Your task to perform on an android device: Open the BigOven app and Save the pizza recipe to favorites recipes
Image 0: 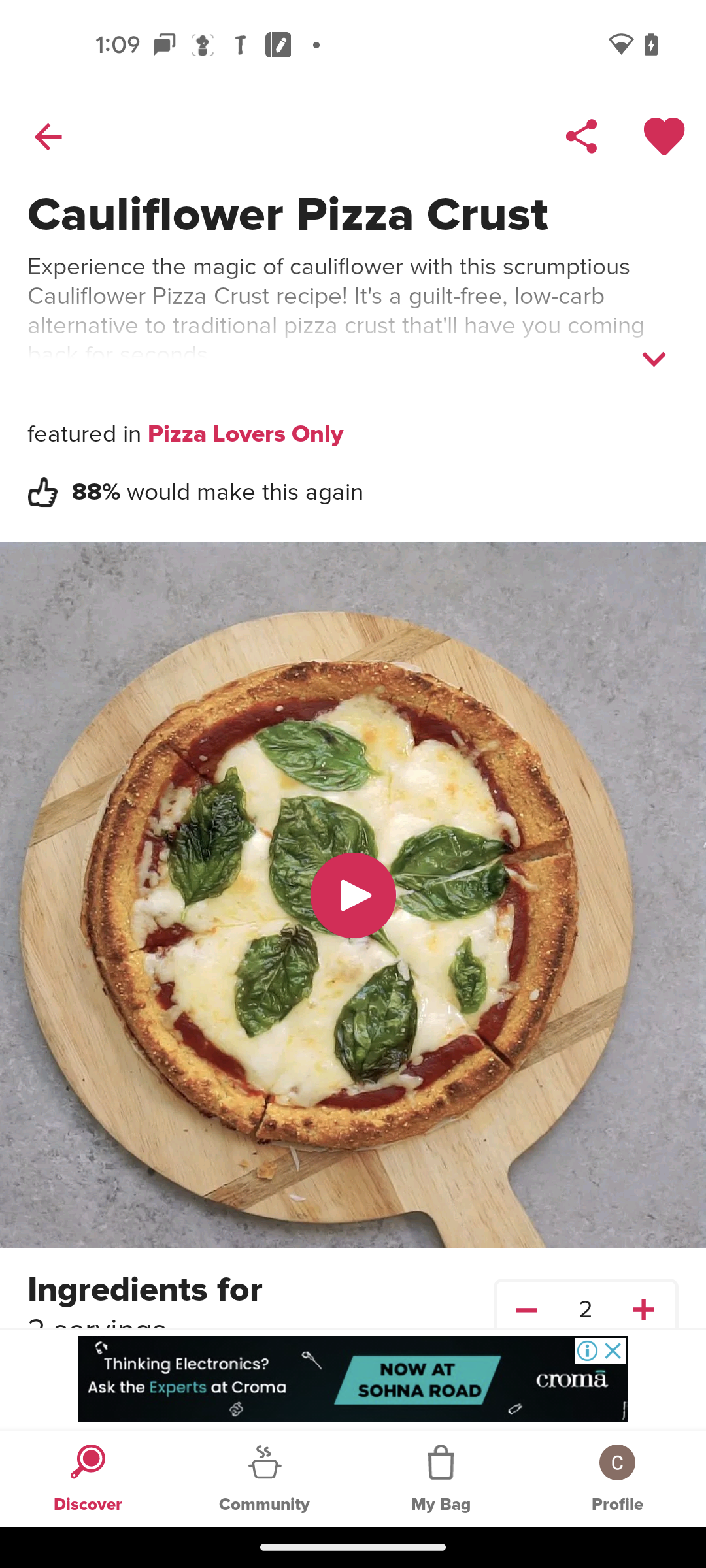
Open the BigOven app
Step 0: open app "BigOven"
Image 1: 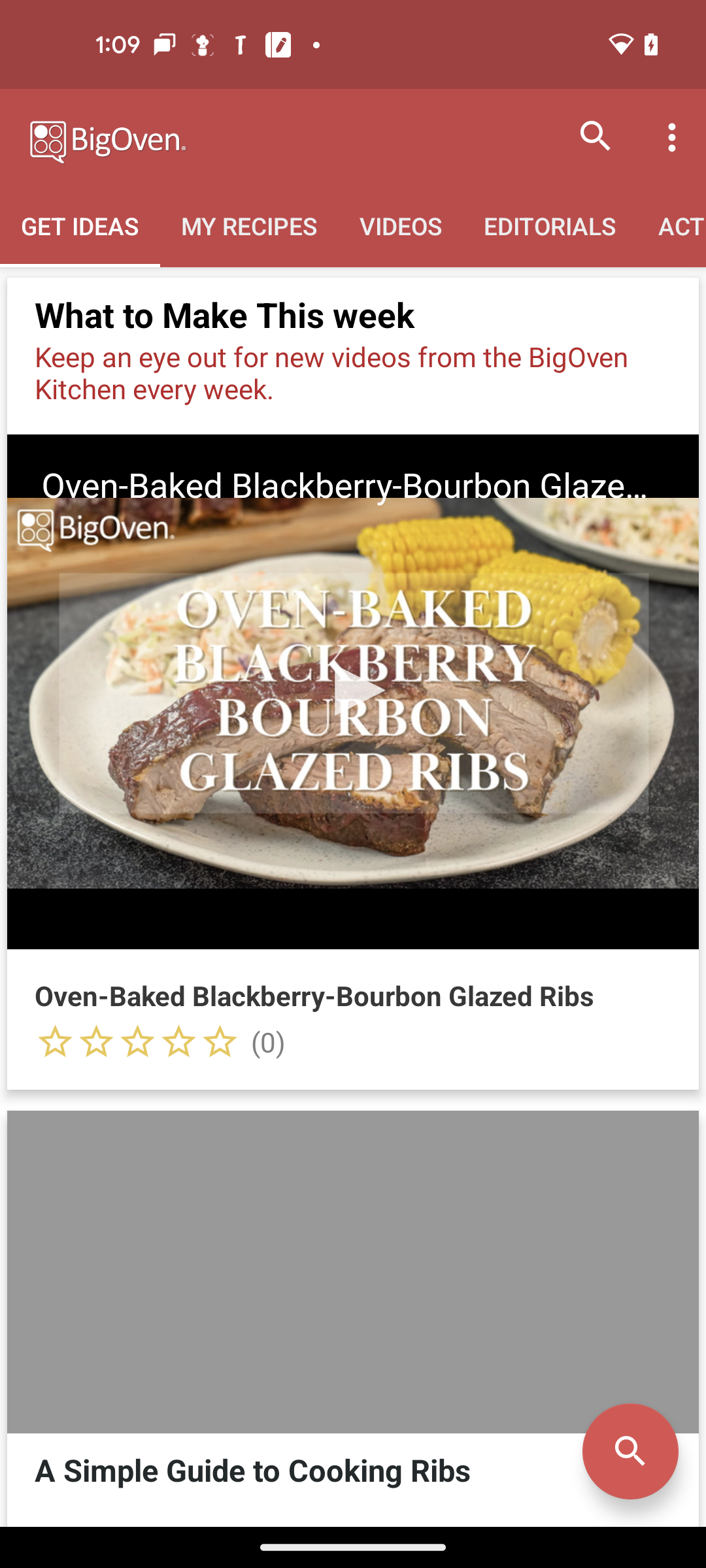
click on the search icon on the top of screen
Step 1: click (596, 137)
Image 2: 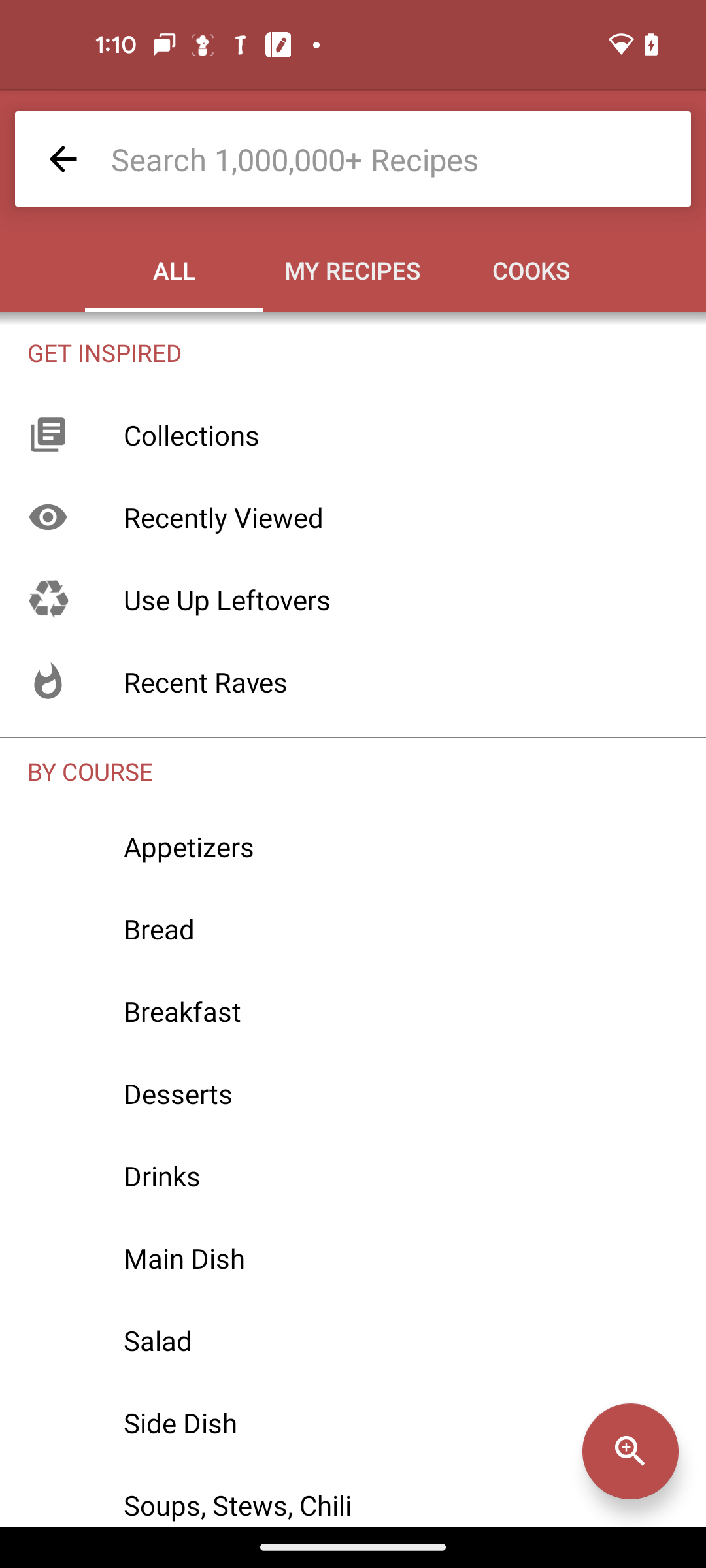
click on the search bar
Step 2: click (353, 159)
Image 3: 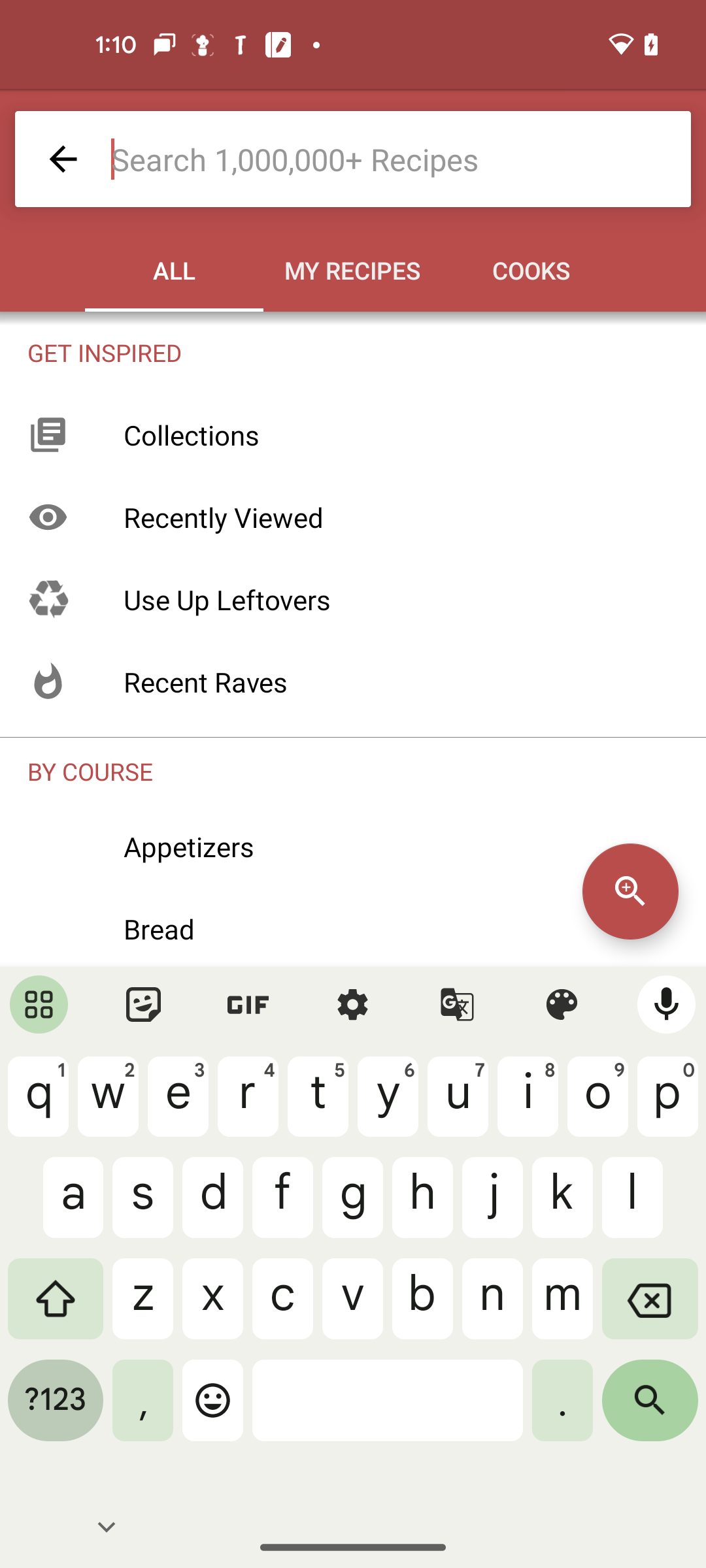
search for pizza
Step 3: type "Pizza"
Image 4: 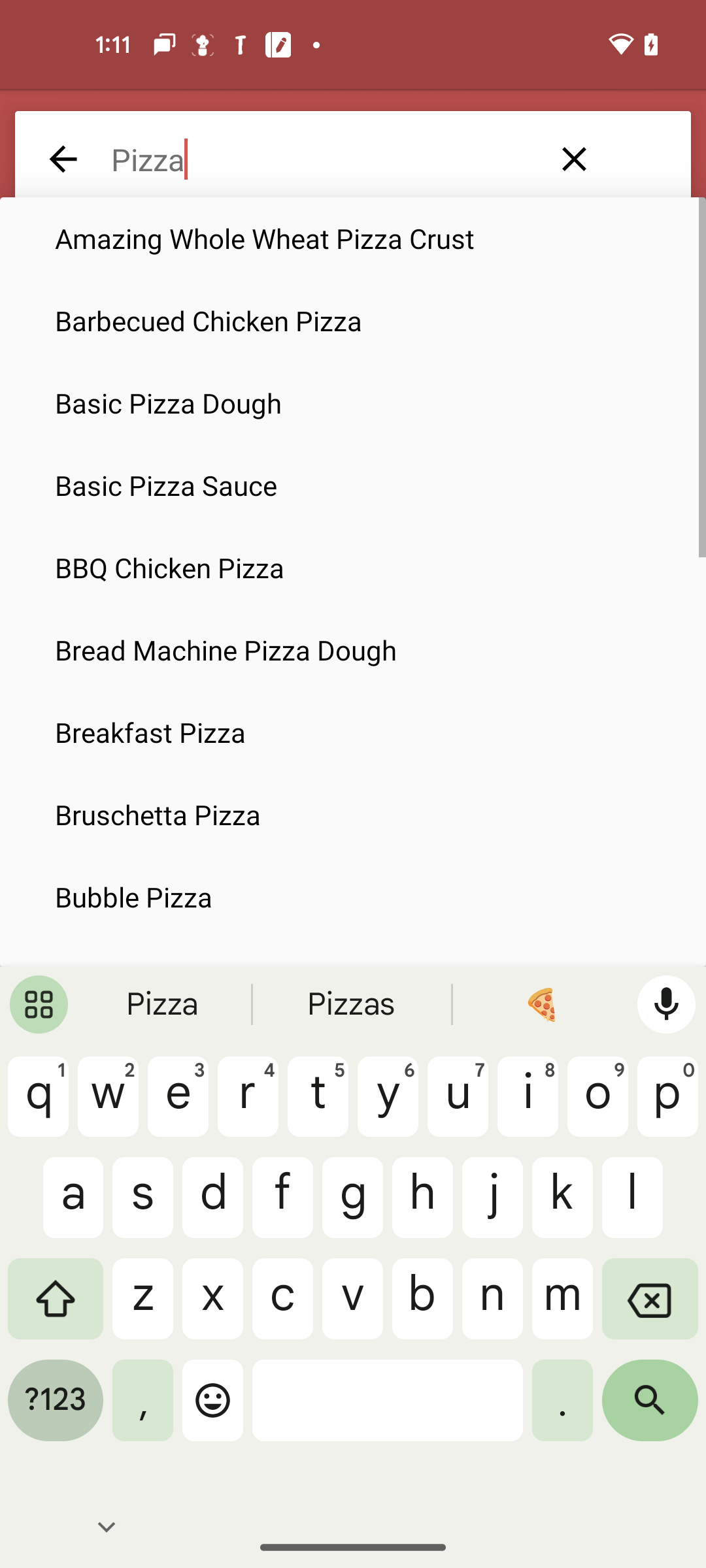
click on the search icon
Step 4: click (650, 1410)
Image 5: 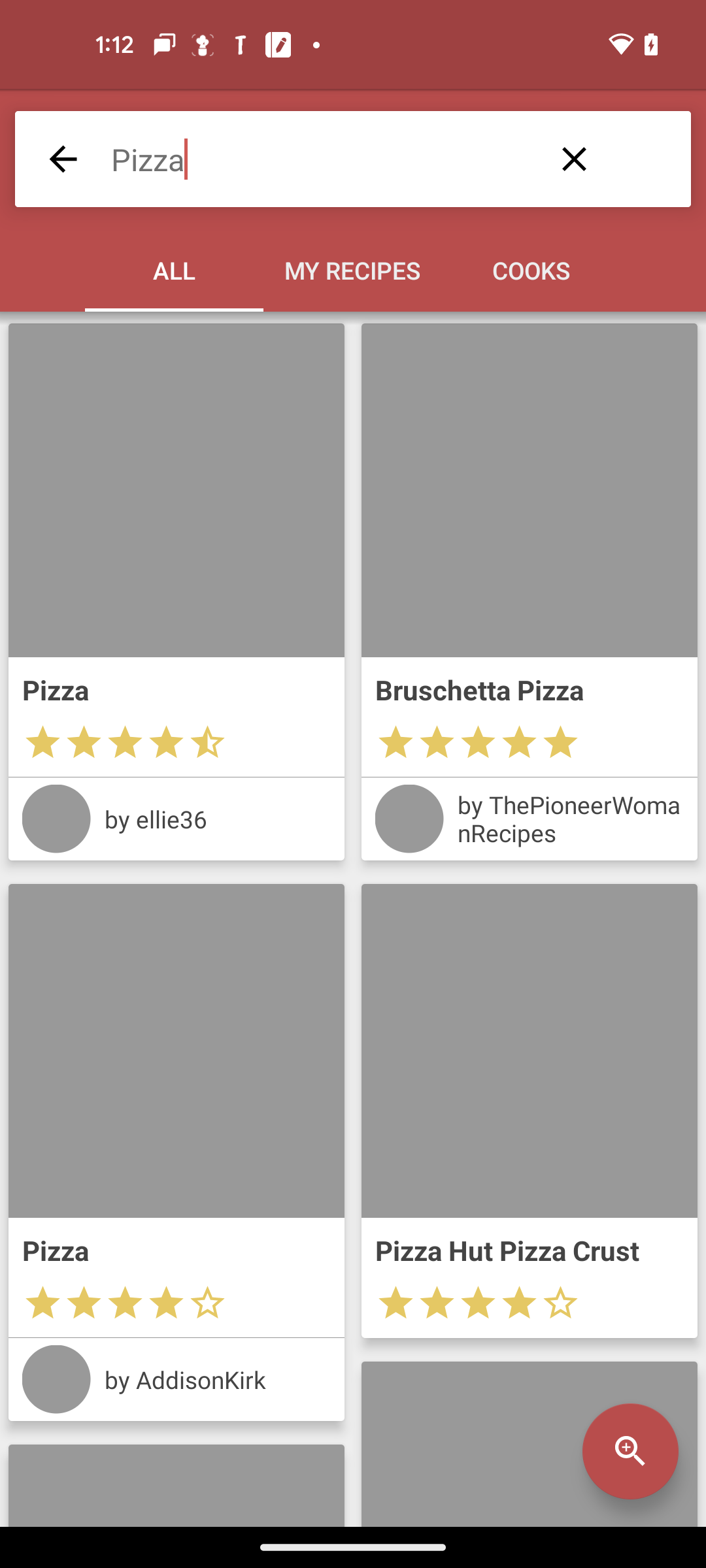
click on the first pizza
Step 5: click (176, 689)
Image 6: 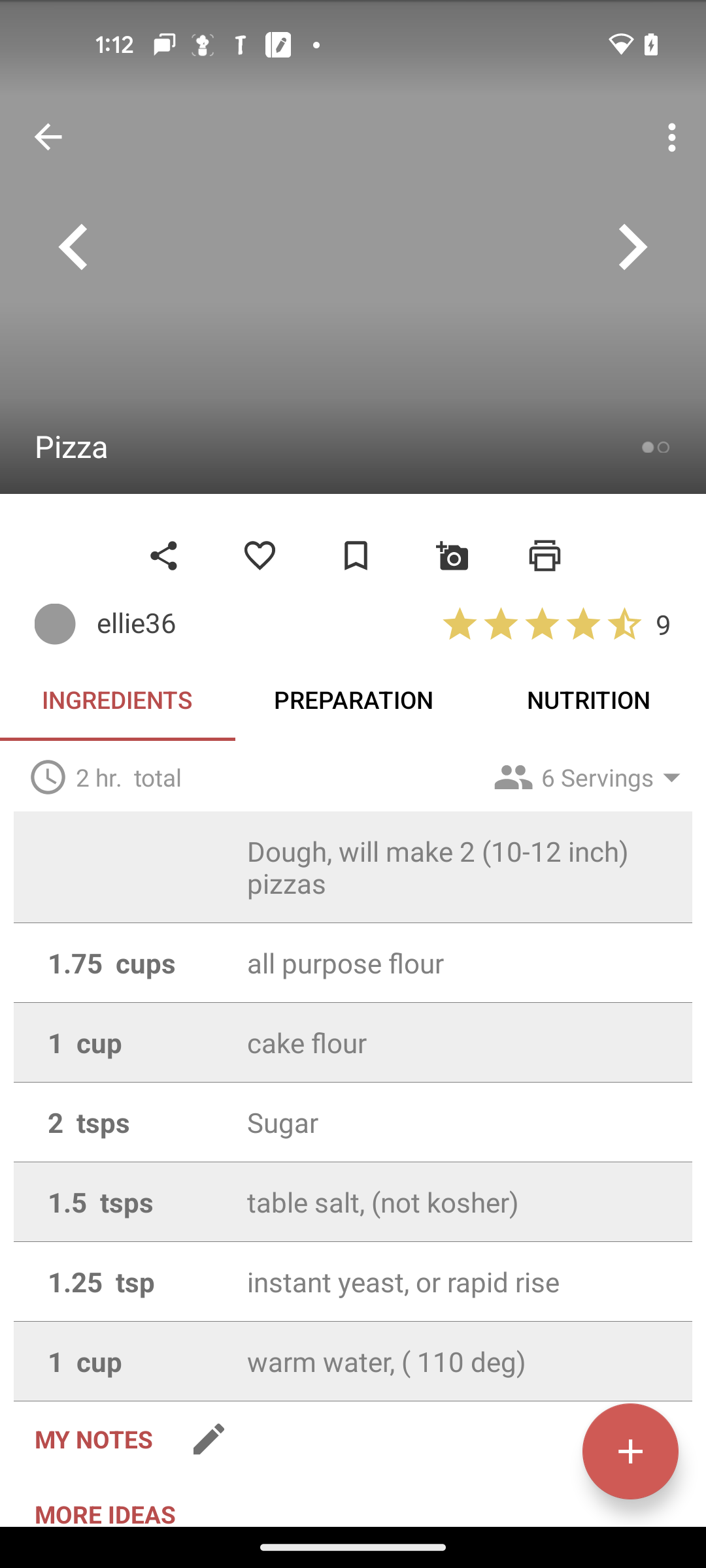
click on the add icon 
Step 6: click (630, 1450)
Image 7: 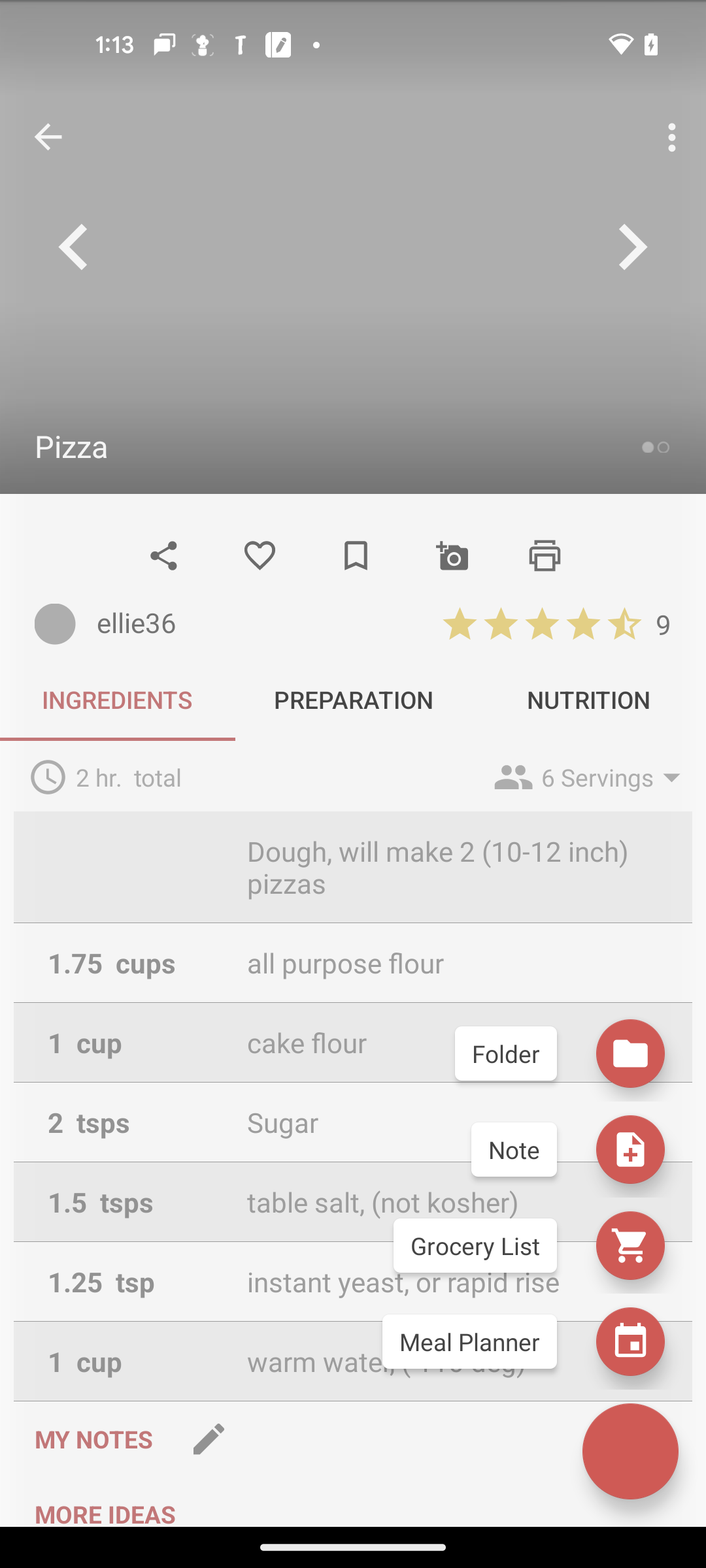
click on the folder
Step 7: click (456, 1042)
Image 8: 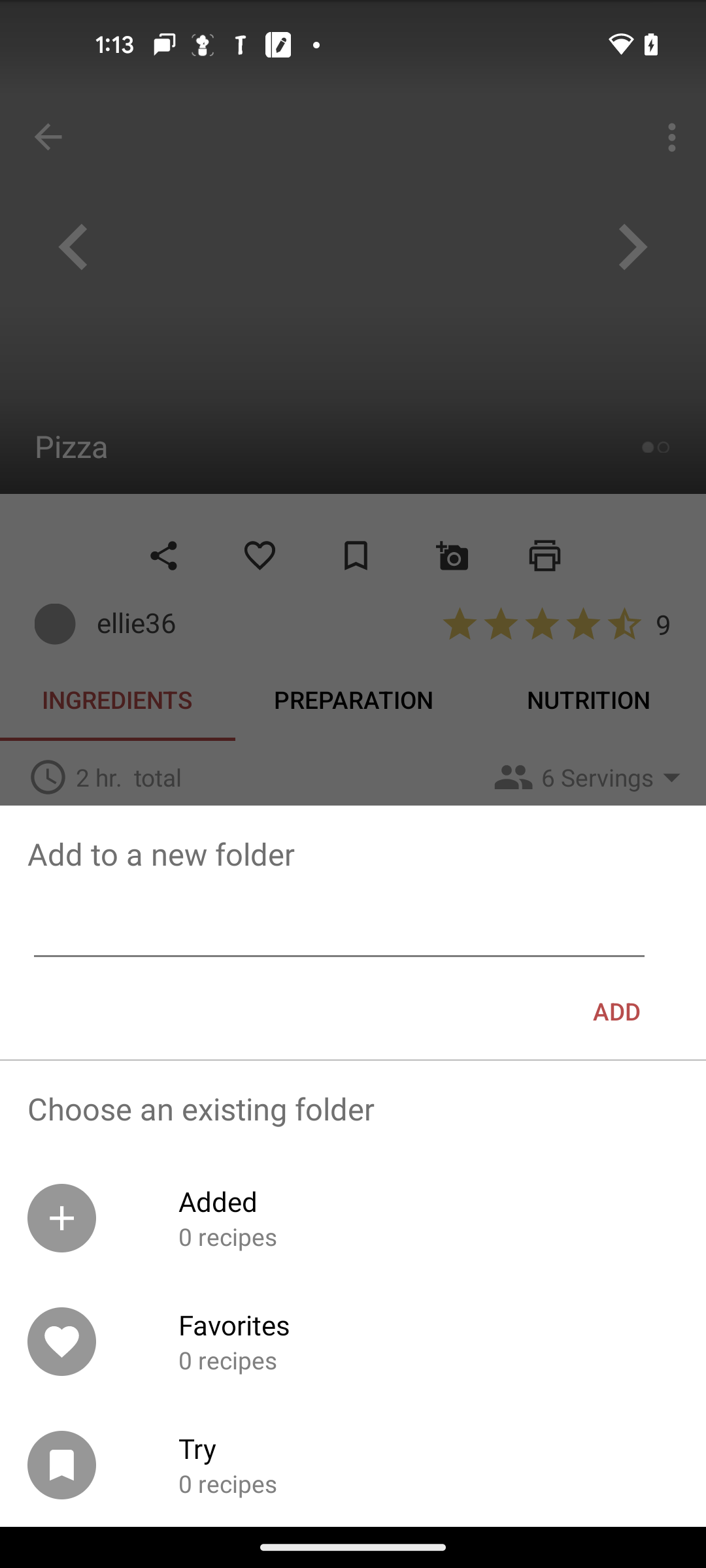
select the favorites folder
Step 8: click (401, 1324)